Your task to perform on an android device: In the Gaana app , Search and open the Indie genre playlist .
Image 0: 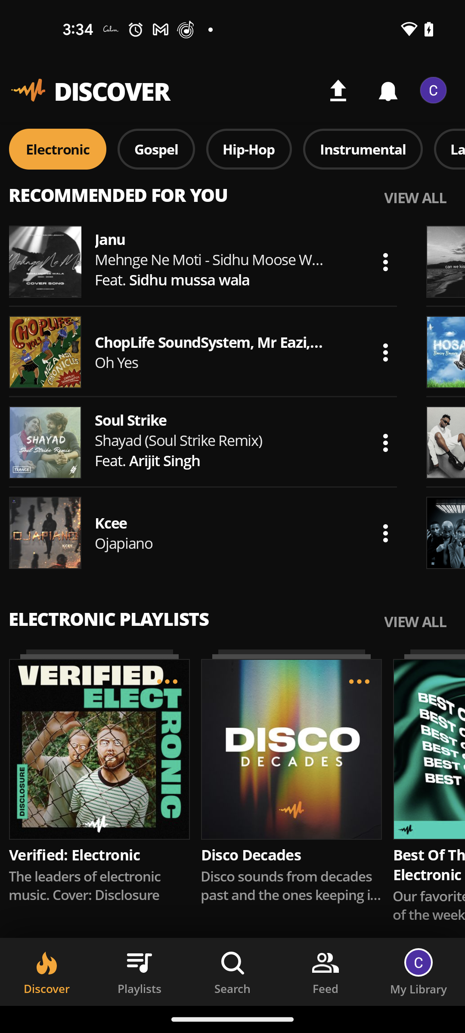
Open the Gaana App
Step 0: open app "Gaana"
Image 1: 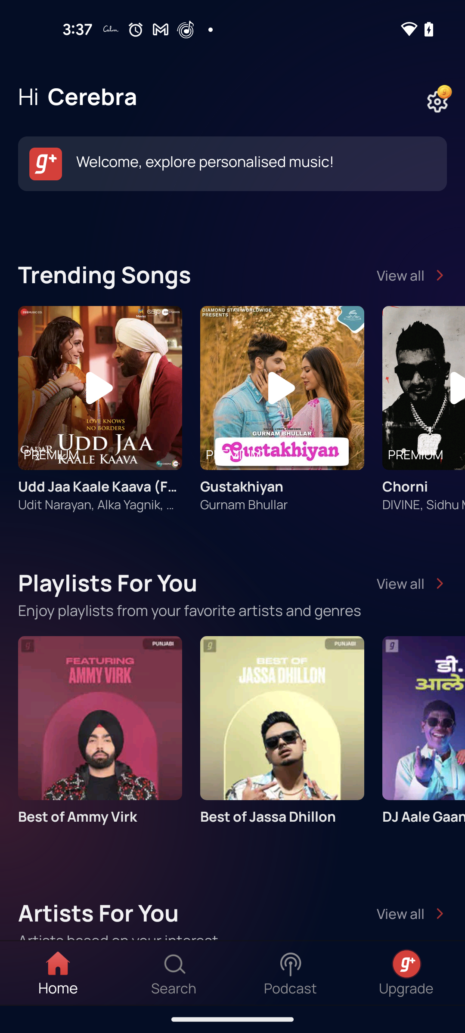
Click on the search icon from the bottom navigation bar
Step 1: click (174, 973)
Image 2: 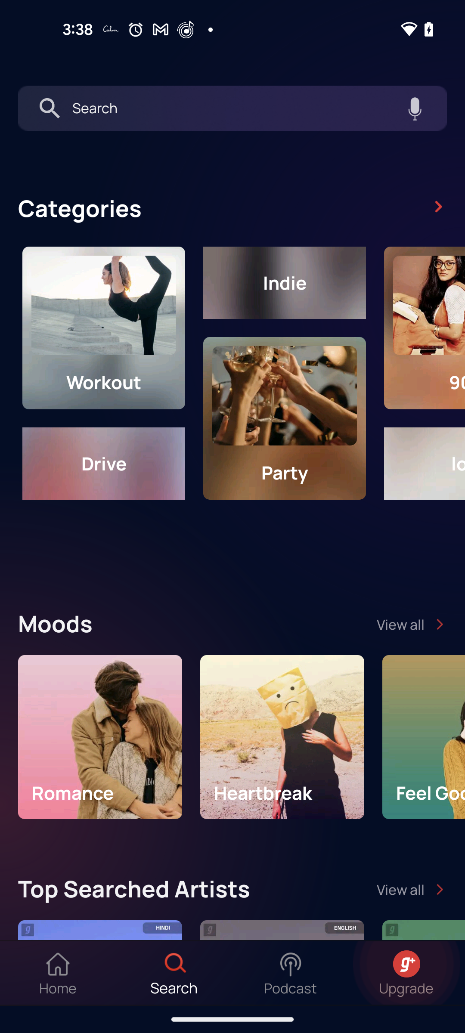
Open the Indie Genre from the categories 
Step 2: click (284, 282)